Your task to perform on an android device: In the Settings app, increase the volume of Ring & notification and turn off vibration
Image 1: 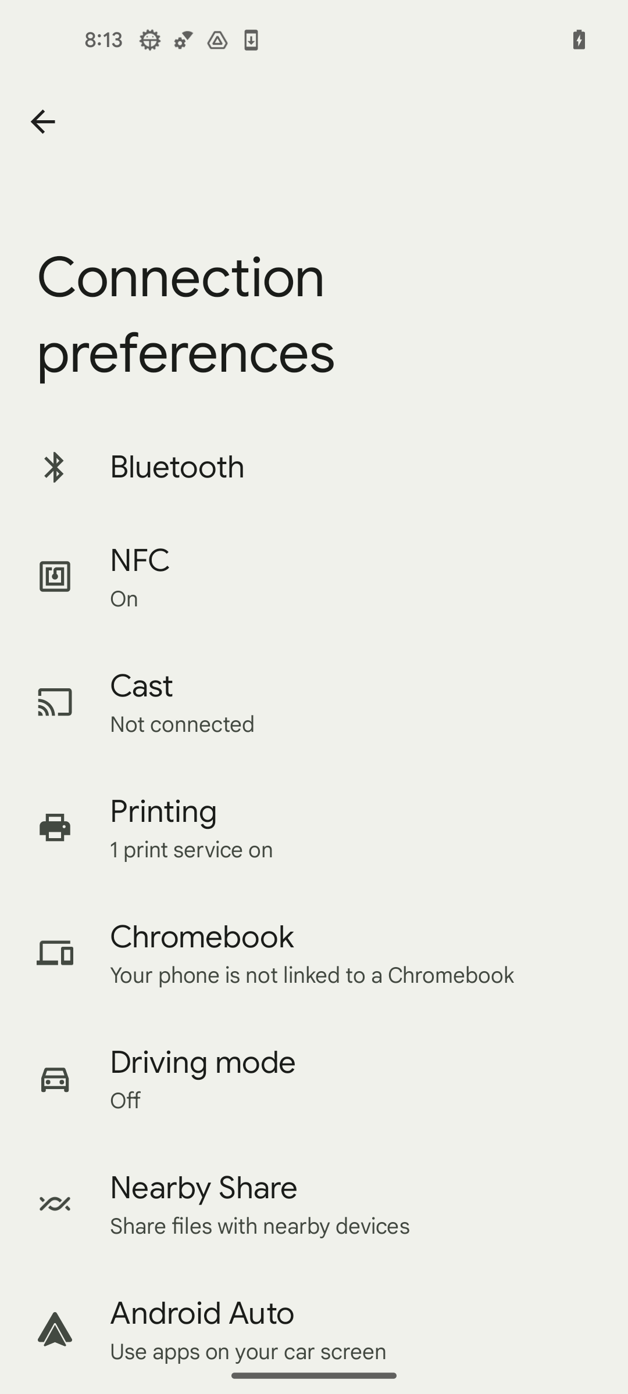
go back to connected devices
Step 1: press back button
Image 2: 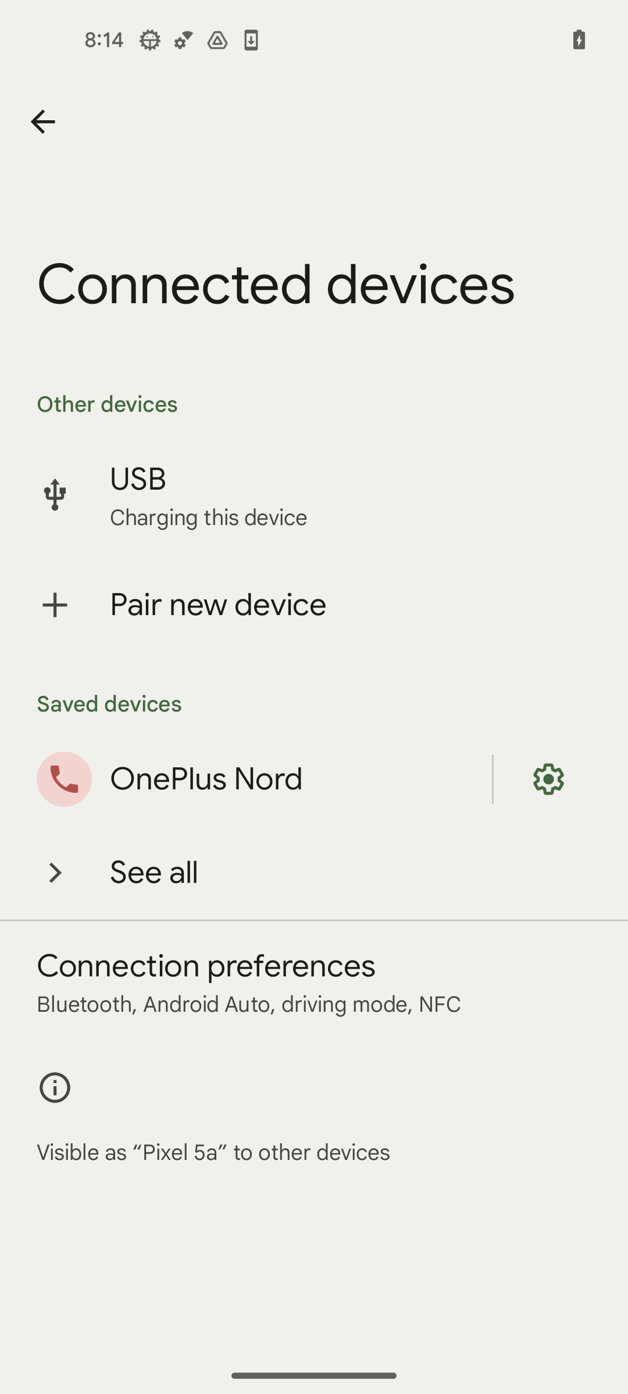
go back to settings home page
Step 2: press back button
Image 3: 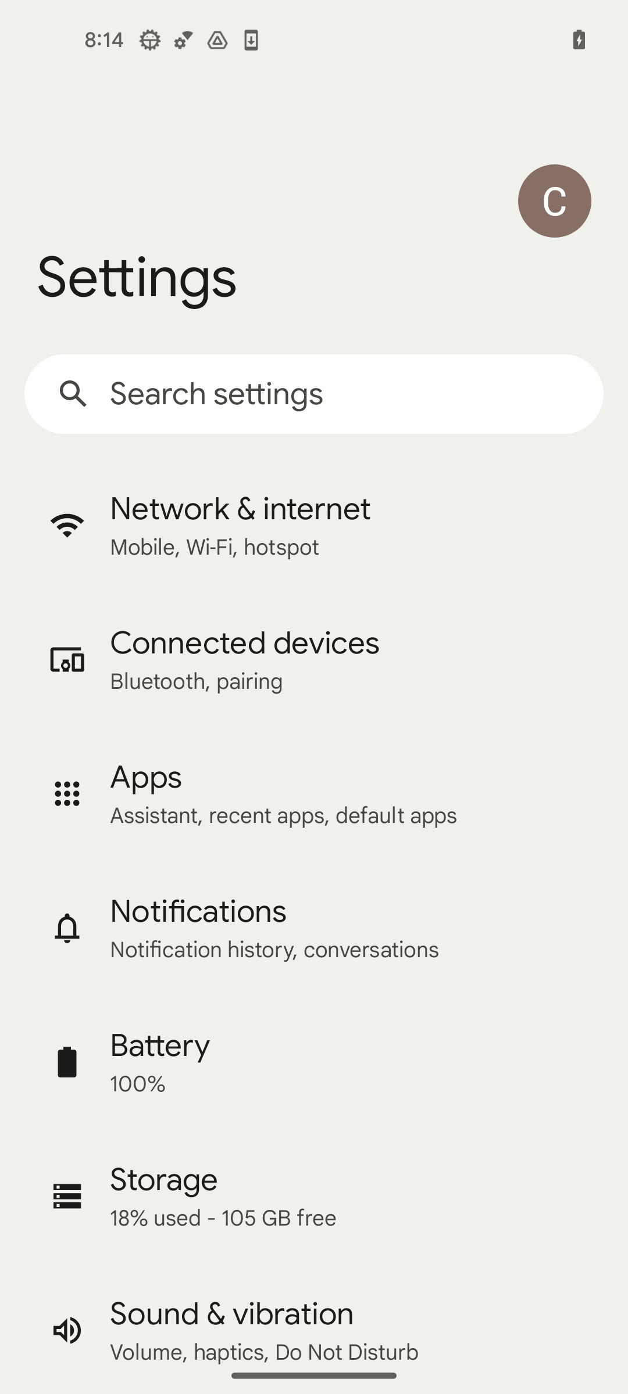
click on sound & vibration
Step 3: click (356, 1312)
Image 4: 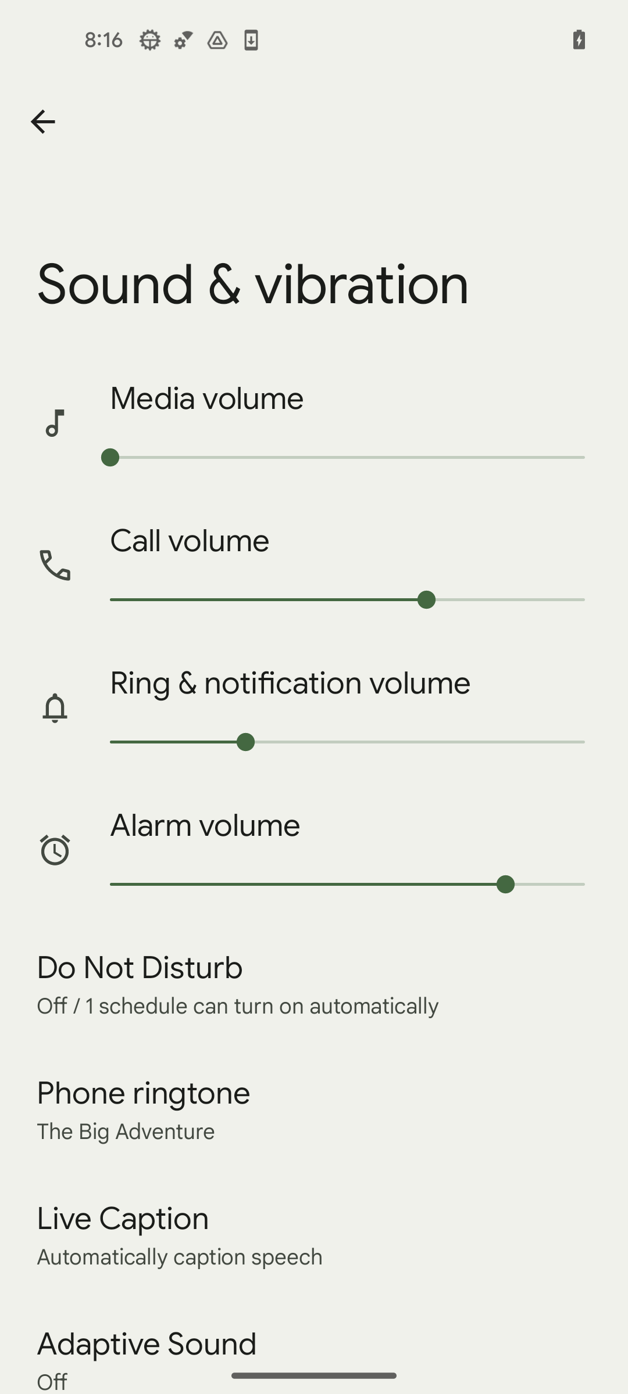
swipe right the ring & notification volume bar to increase the volume
Step 4: scroll left
Image 6: 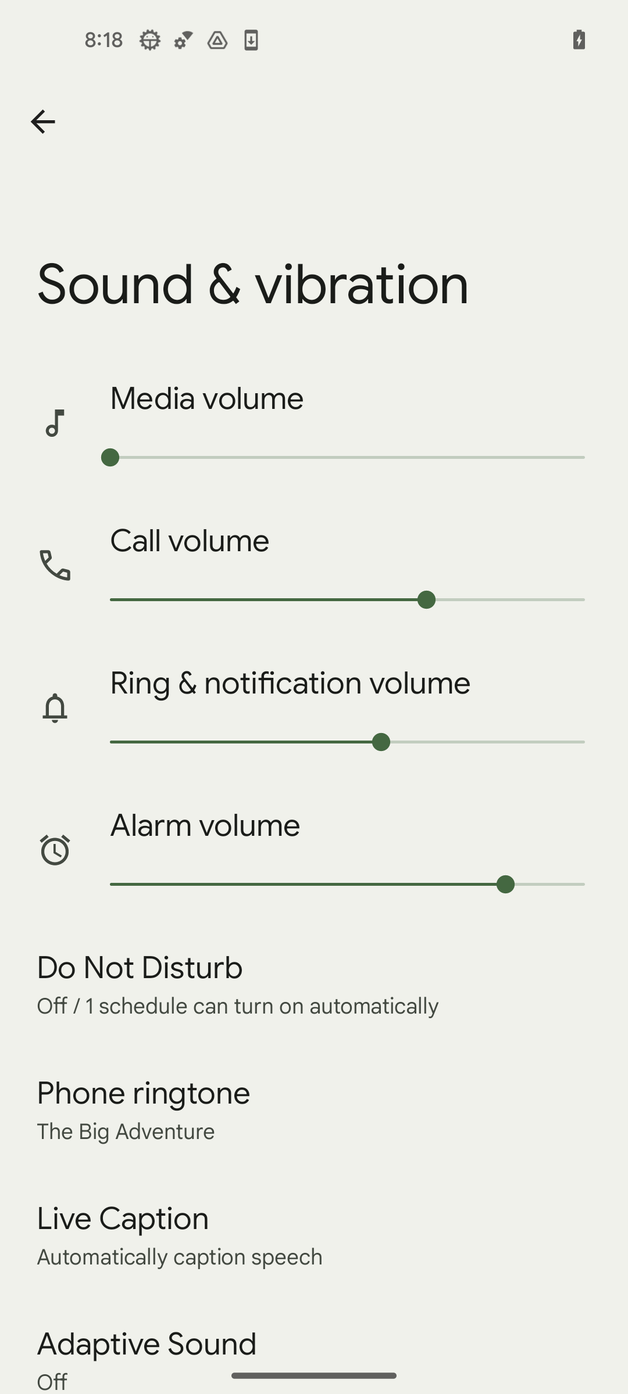
swipe up for vibration
Step 6: scroll down
Image 8: 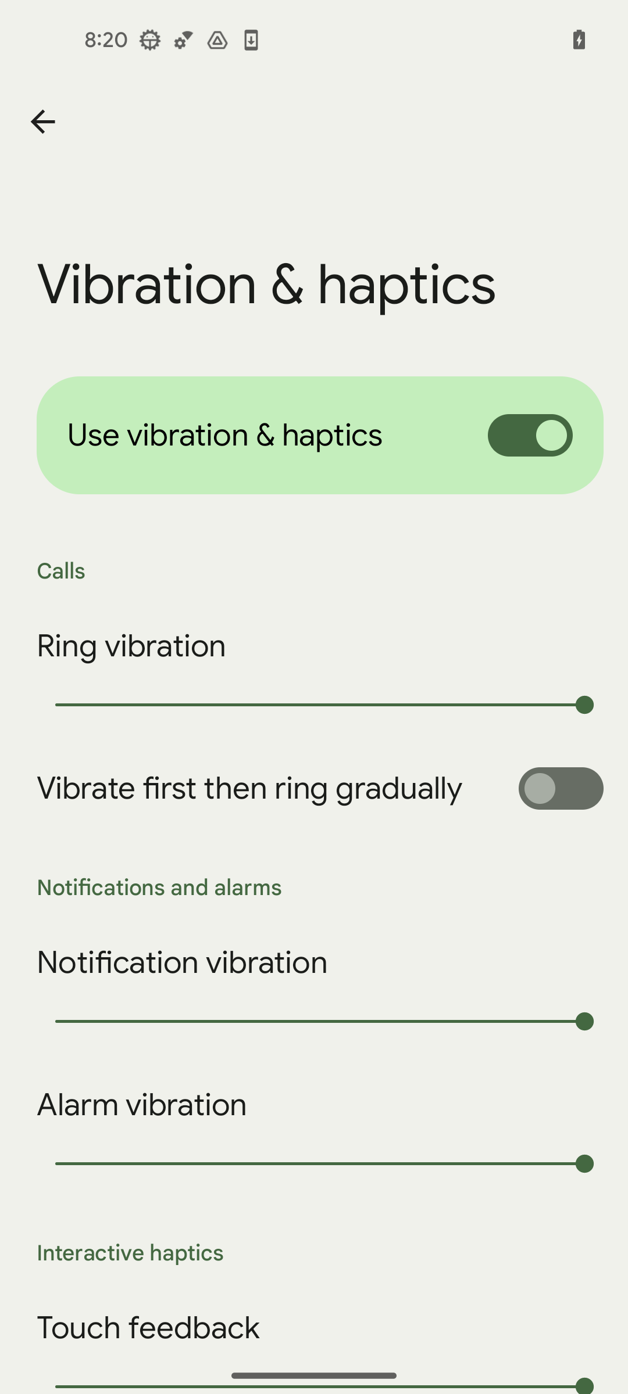
toggle use vibration & haptics
Step 8: click (530, 435)